Your task to perform on an android device: Use the Snapdeal app to find spanner sets bearing the Taparia brand.
Image 0: 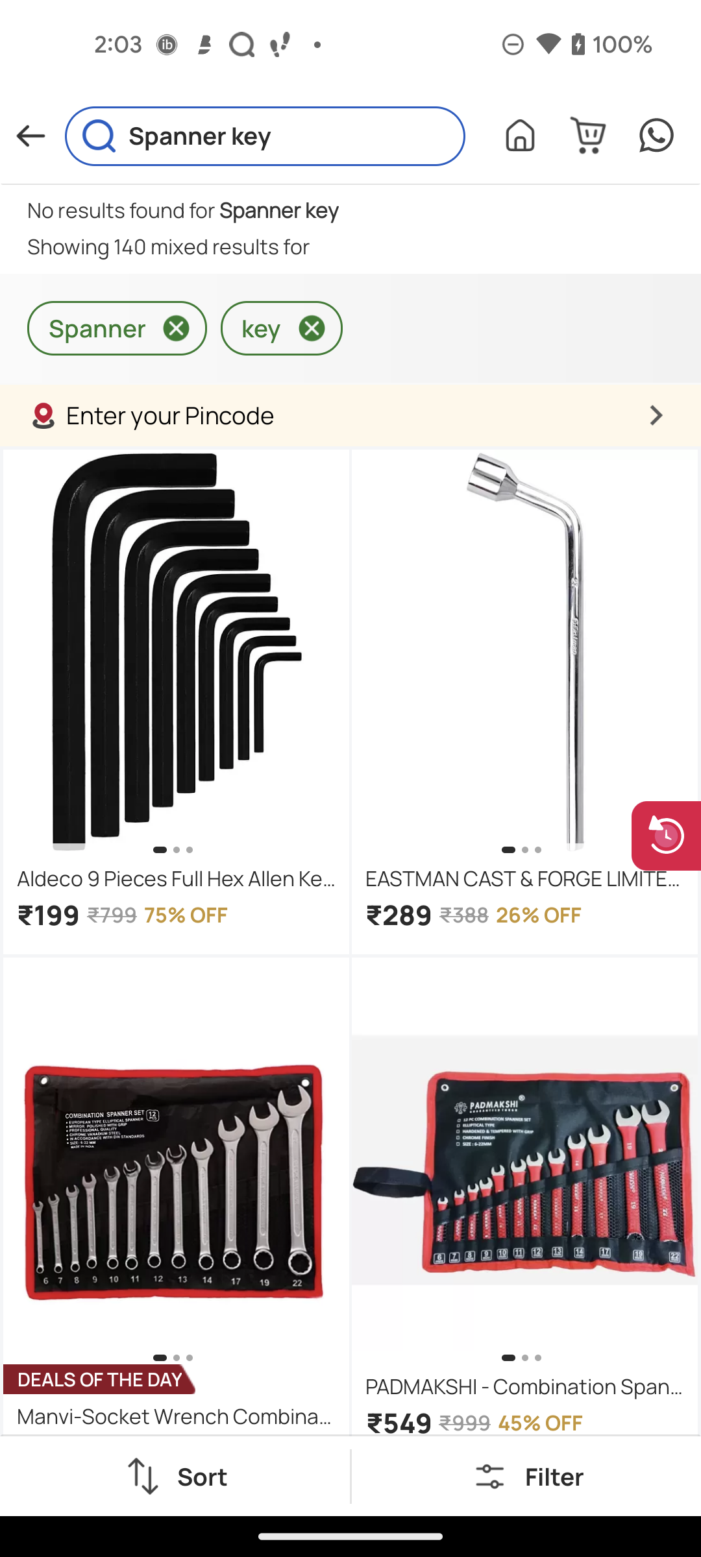
Go back to the previous page
Step 0: press back button
Image 1: 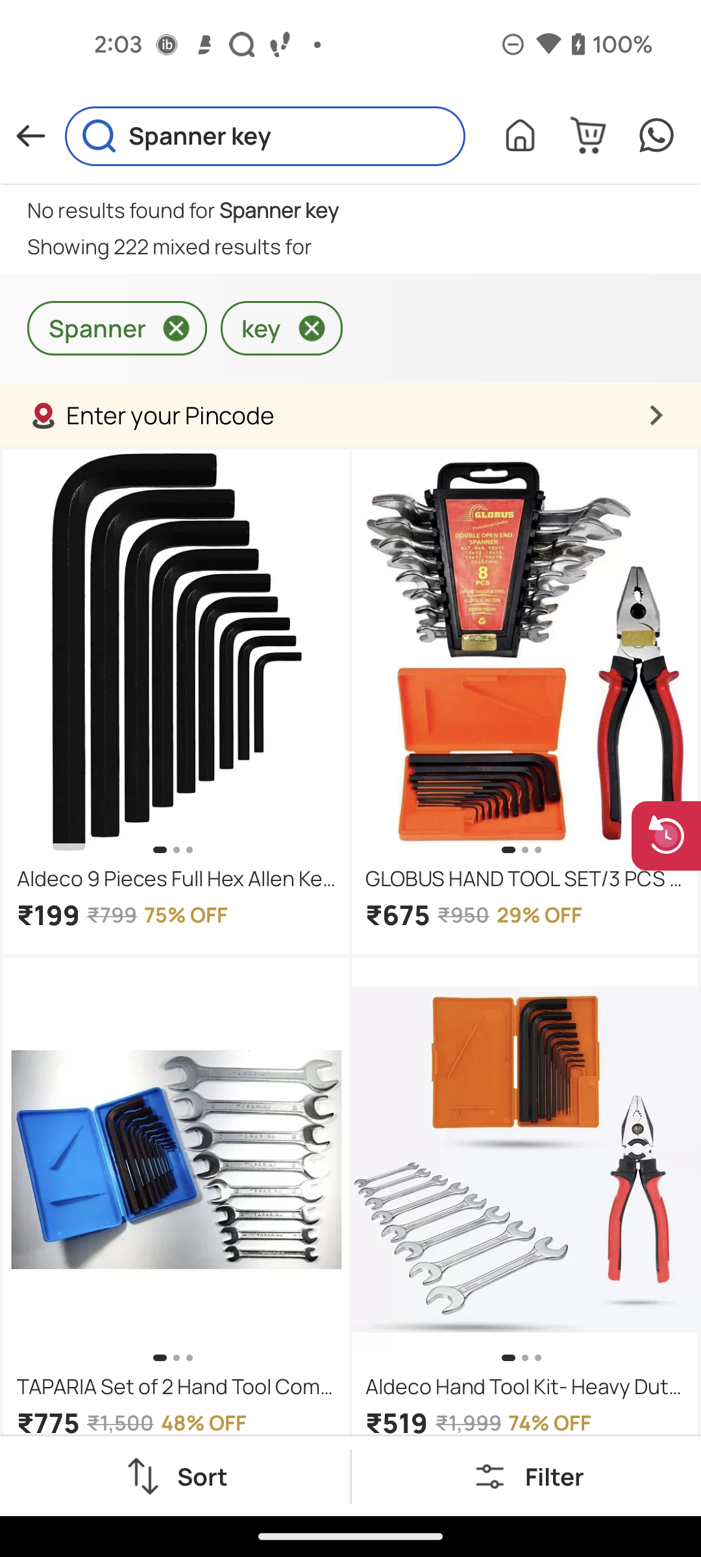
Click on filter option to see Taparia brand
Step 1: click (554, 1476)
Image 2: 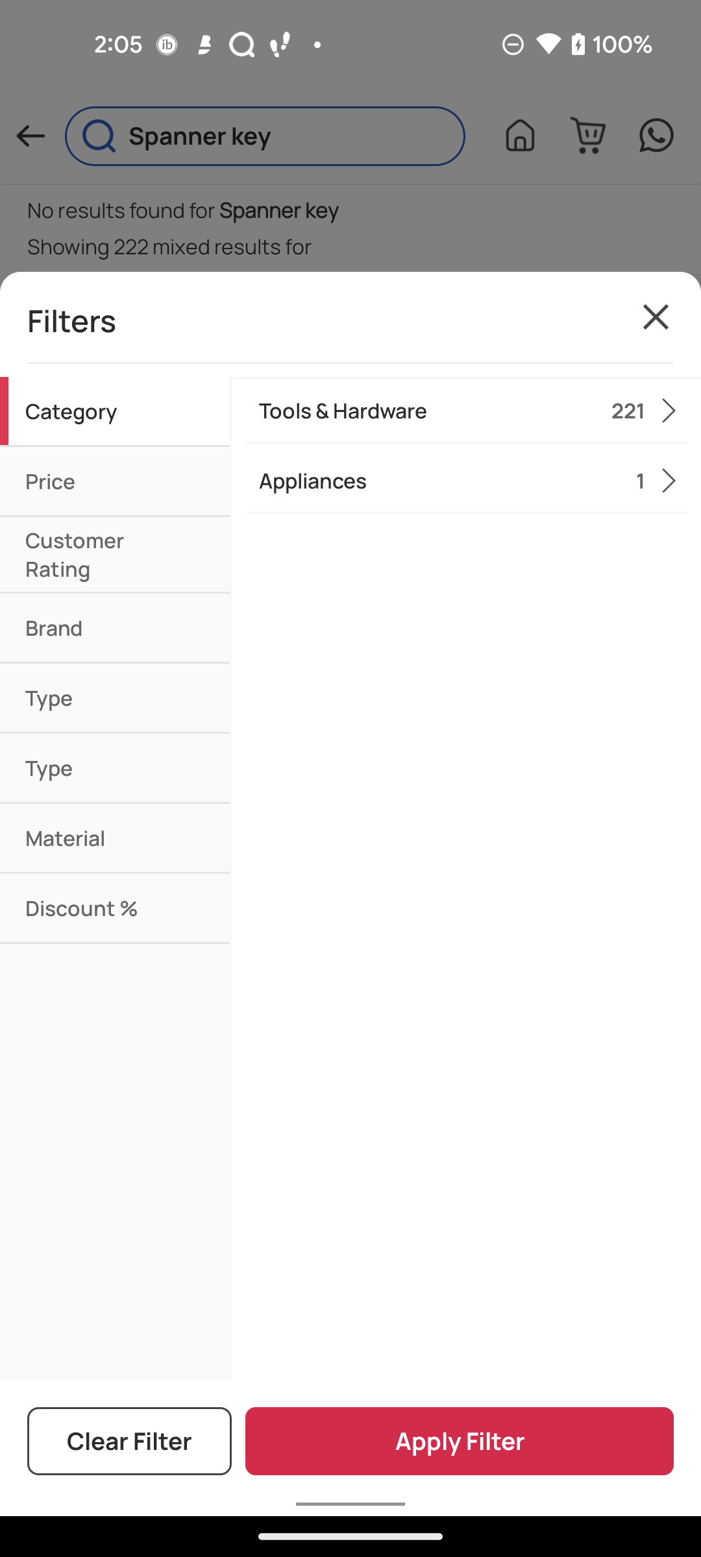
Click on brand
Step 2: click (108, 627)
Image 3: 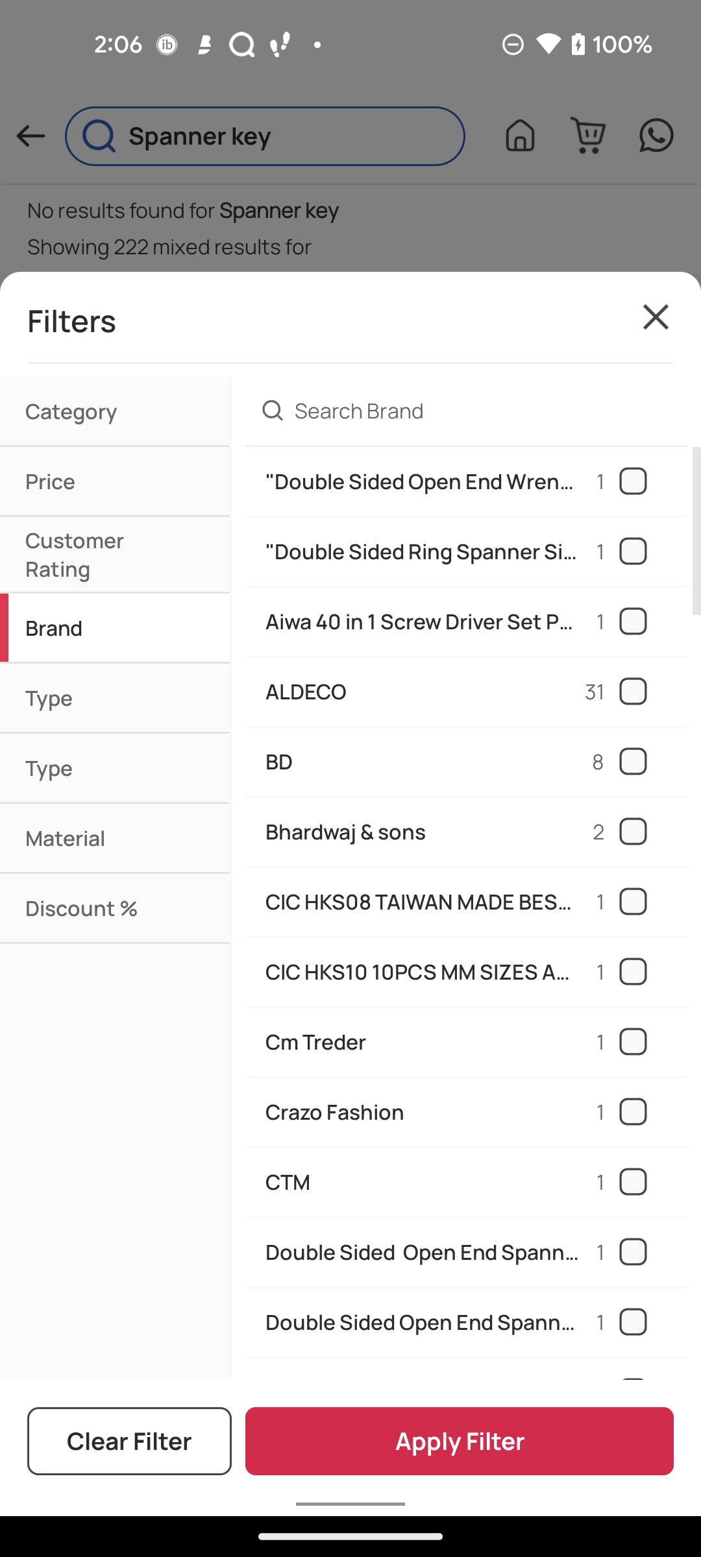
Swipe up to see Taparia 
Step 3: scroll down
Image 4: 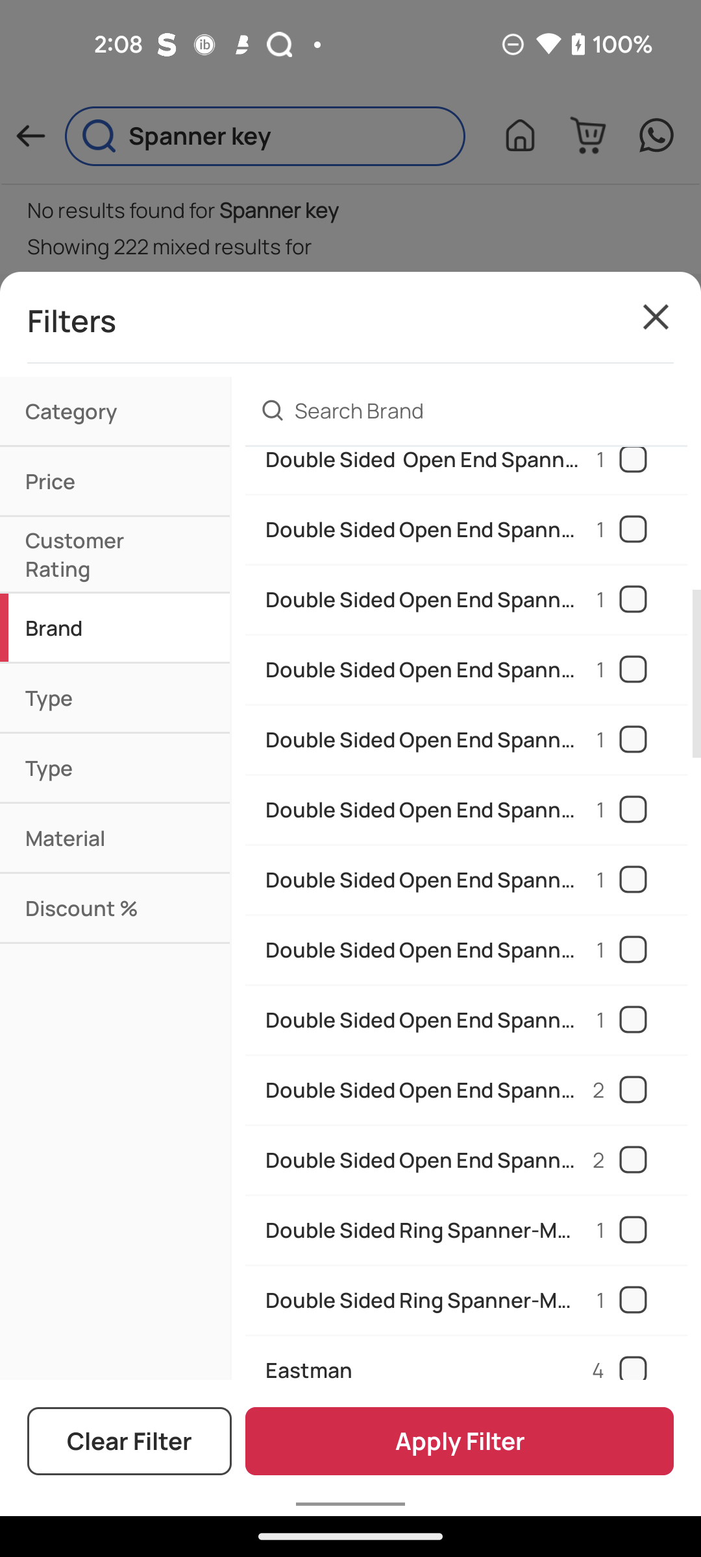
Swipe up to see Taparia 
Step 4: scroll down
Image 5: 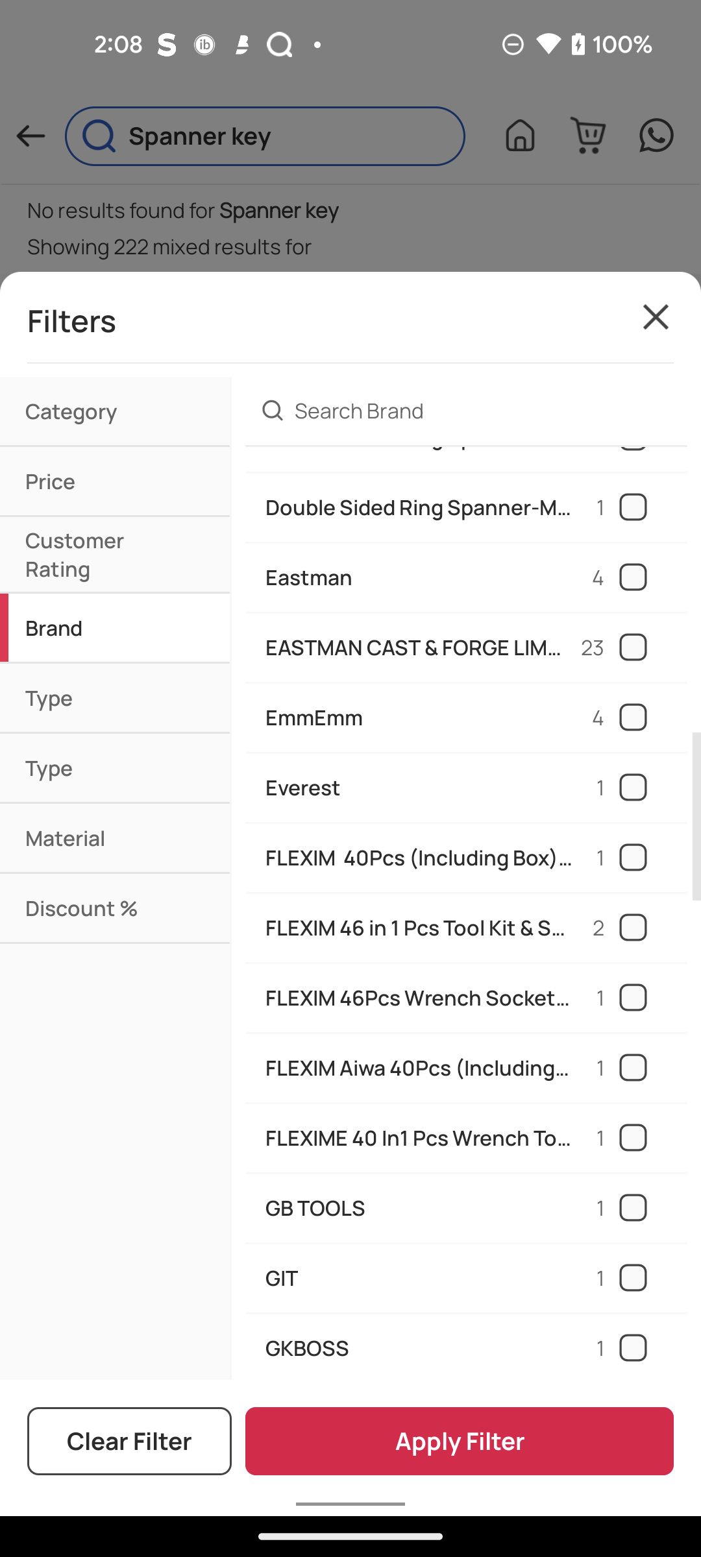
Swipe up to see Taparia 
Step 5: scroll down
Image 6: 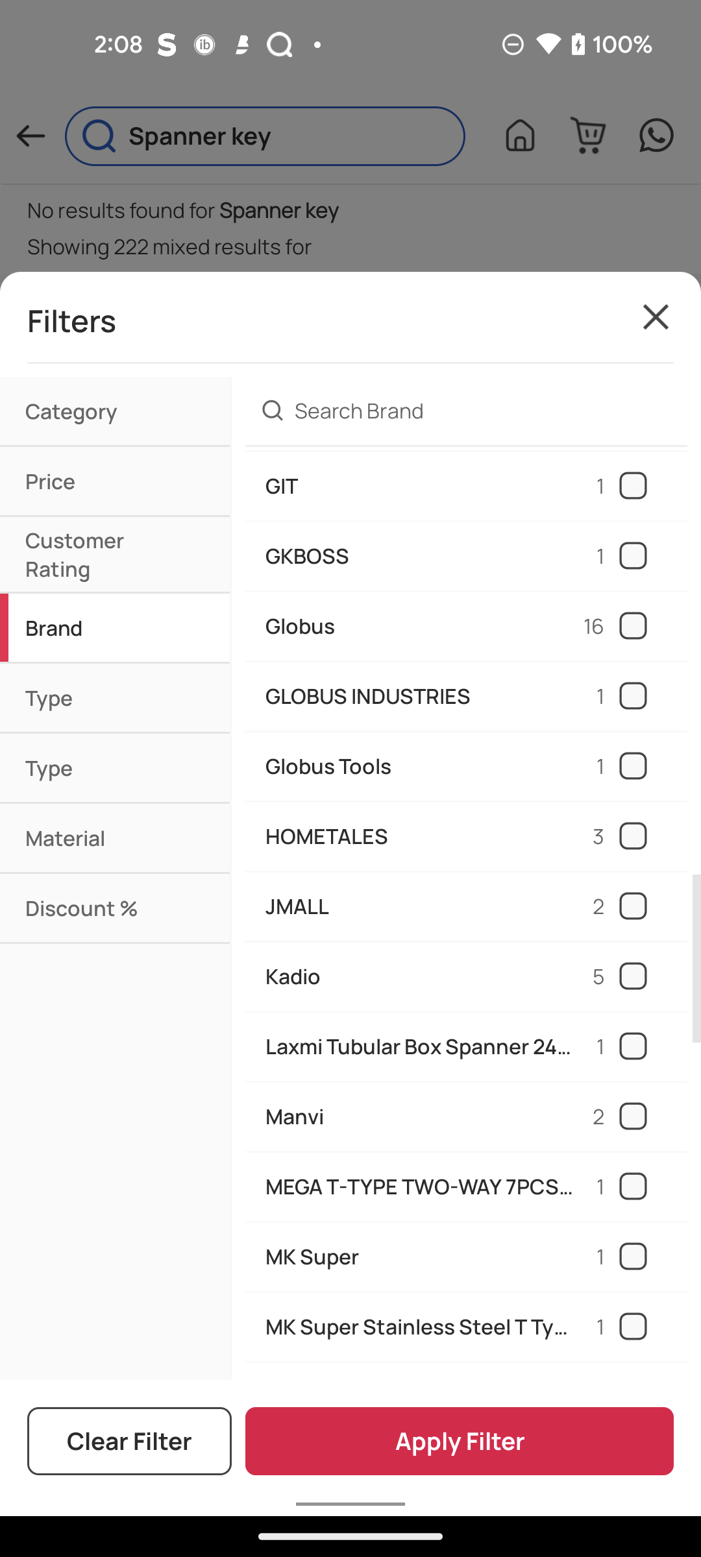
Swipe up to see Taparia 
Step 6: scroll down
Image 7: 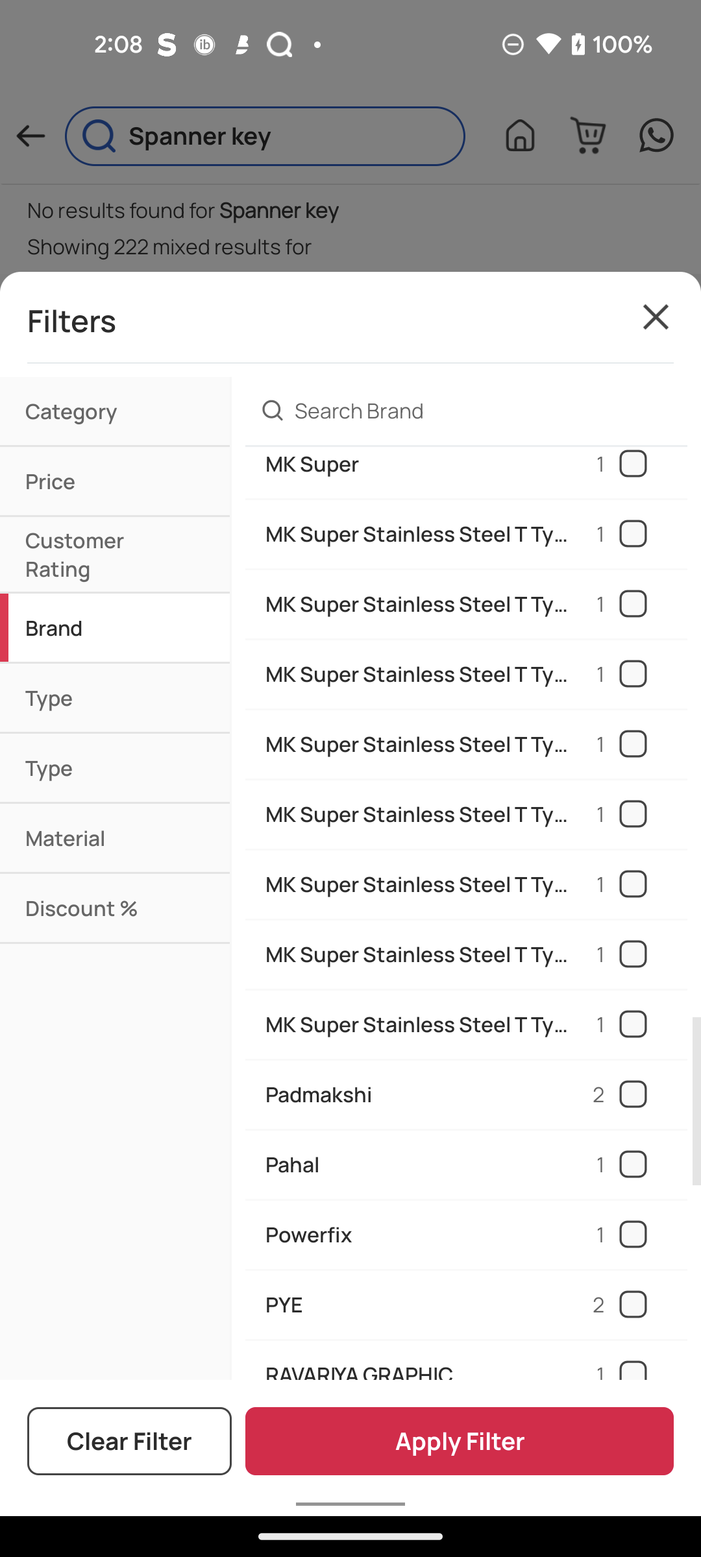
Swipe up to see Taparia 
Step 7: scroll down
Image 8: 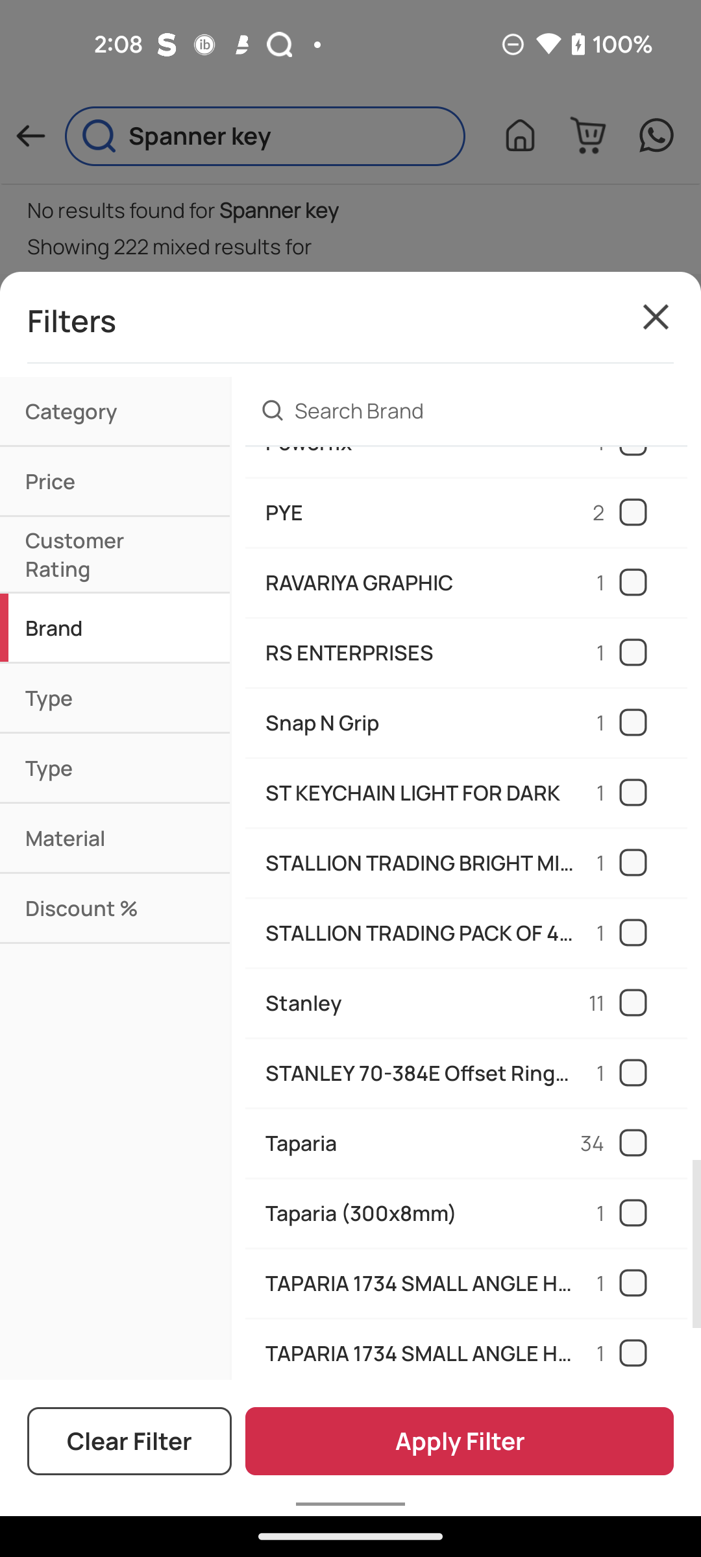
Select on Taparia
Step 8: click (630, 1142)
Image 9: 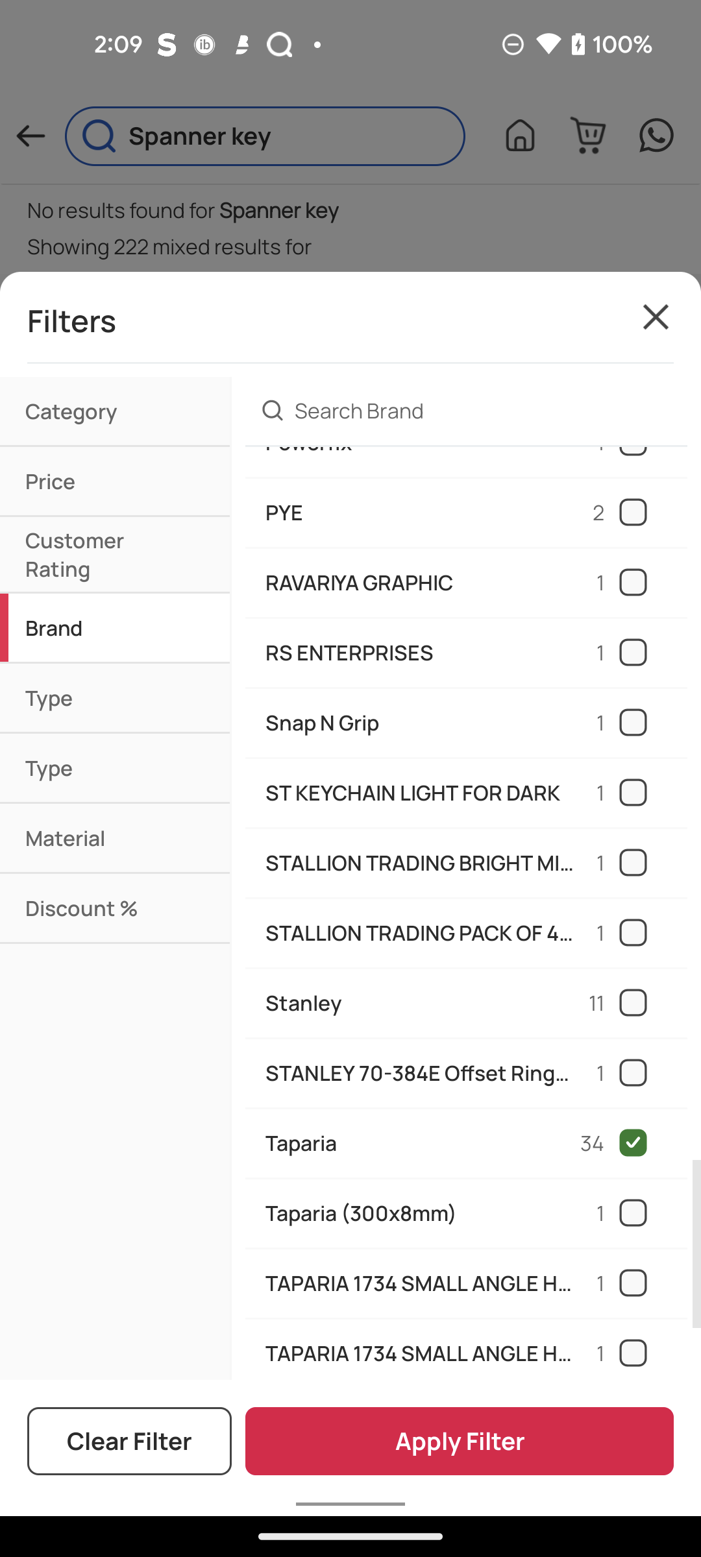
Click on the Apply Filter
Step 9: click (460, 1441)